Your task to perform on an android device: I am looking for formal shoes in size 9, as they fit me. Look for shoes with a size filter of 9 in the Amazon app.
Image 0: 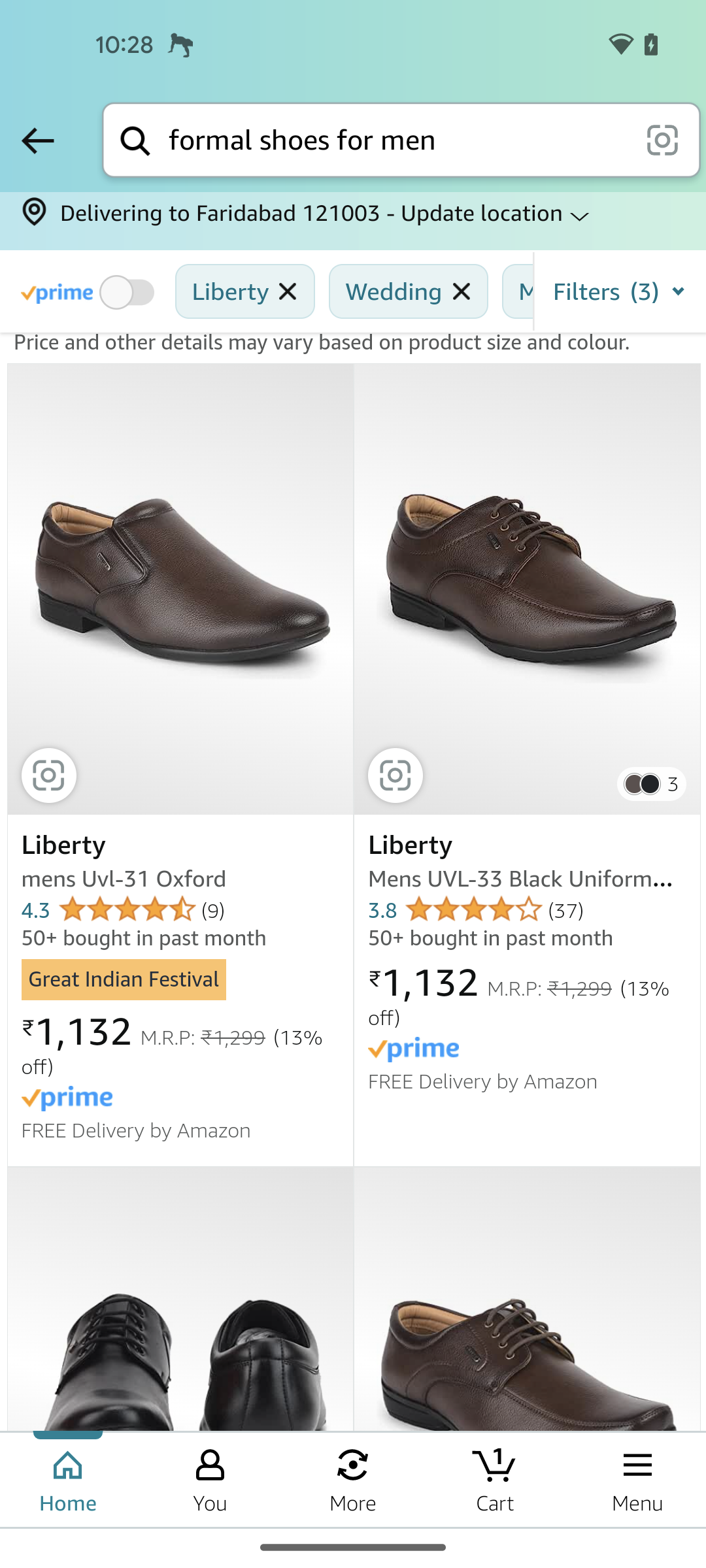
Click on the Filter button at the top right of the screen
Step 0: click (613, 291)
Image 1: 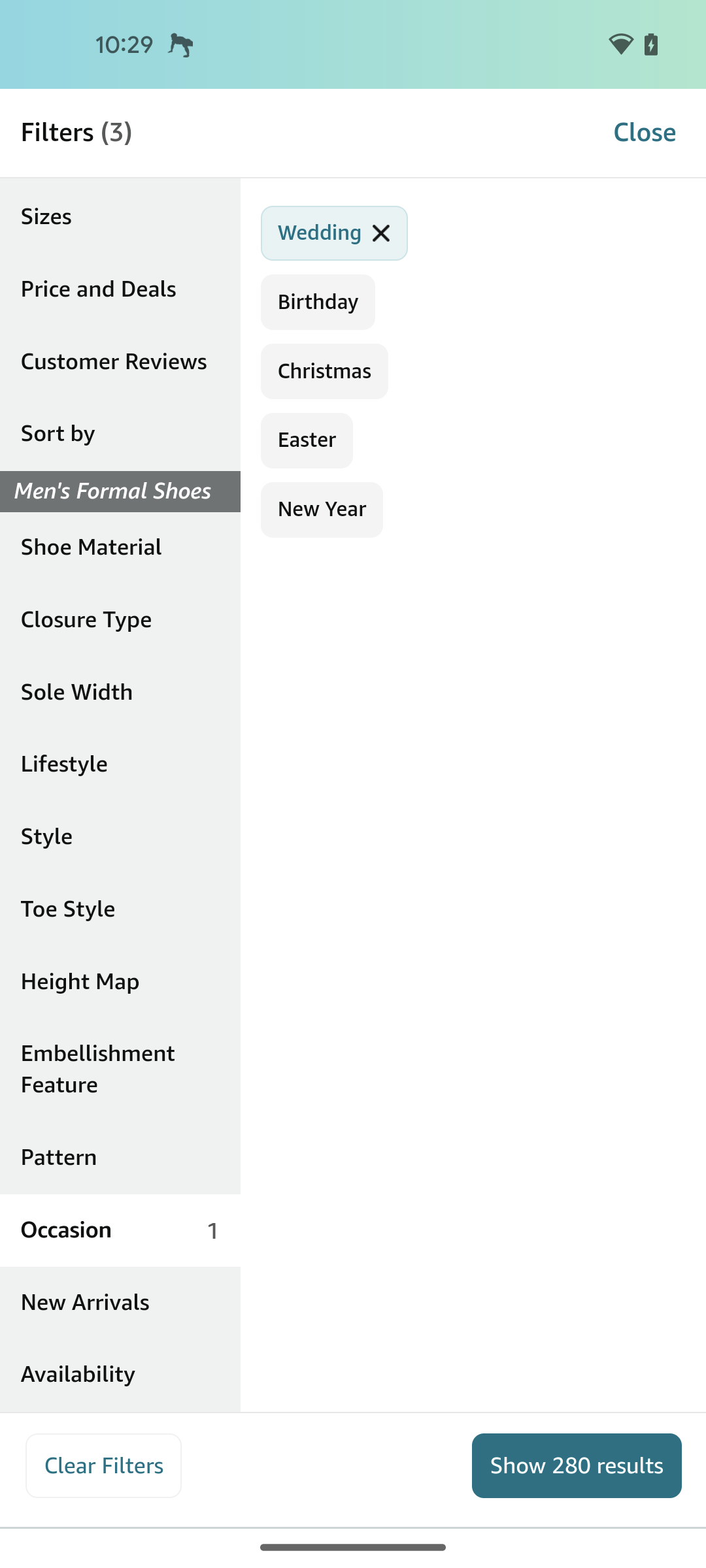
Go to the Size filter
Step 1: click (121, 217)
Image 2: 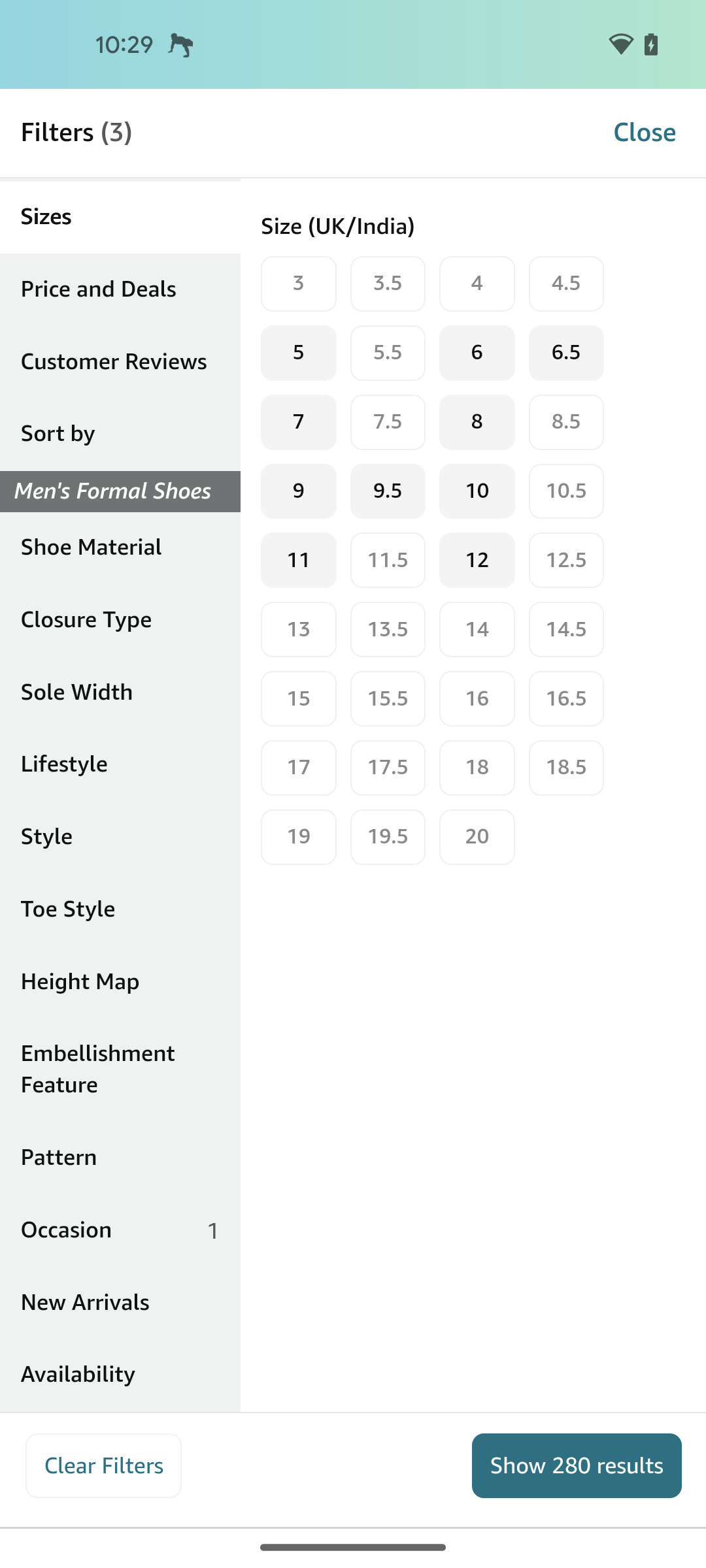
Select the size 9 filter
Step 2: click (180, 427)
Image 3: 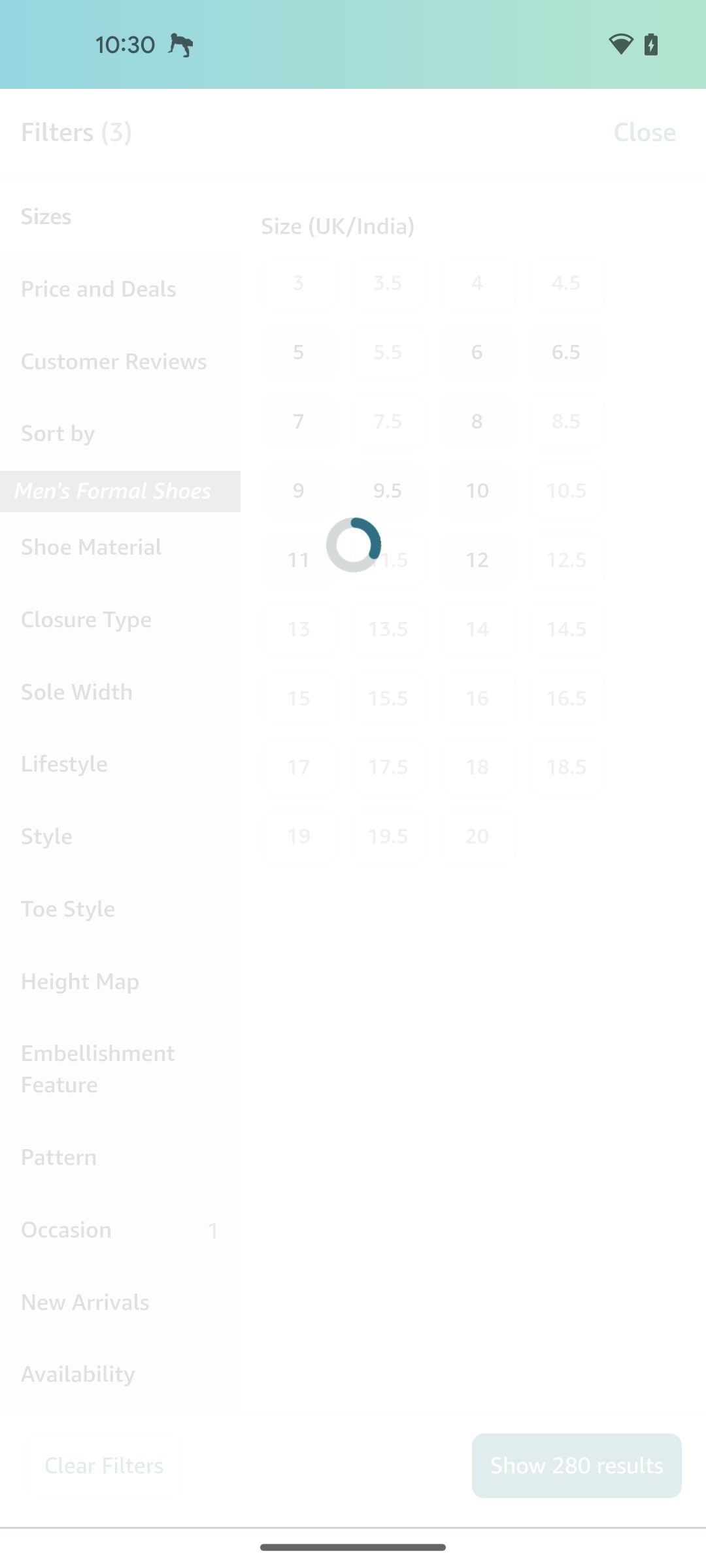
Select the size 9 filter
Step 3: wait
Image 4: 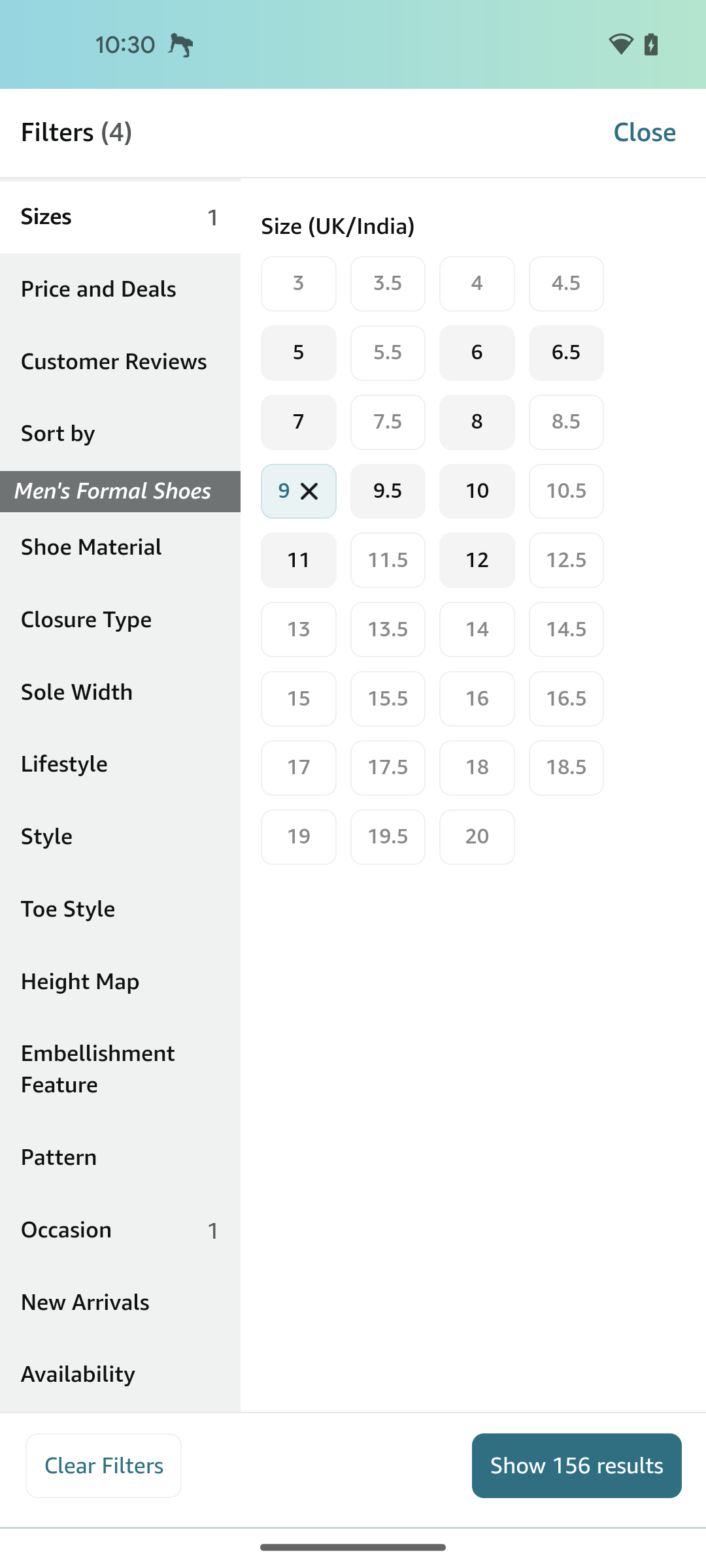
Click on the Show results button
Step 4: click (577, 1465)